Your task to perform on an android device: I want to change the daily alarm for 5.30 pm to go to the gym and uncheck the vibrate option on the Google clock app.
Image 0: 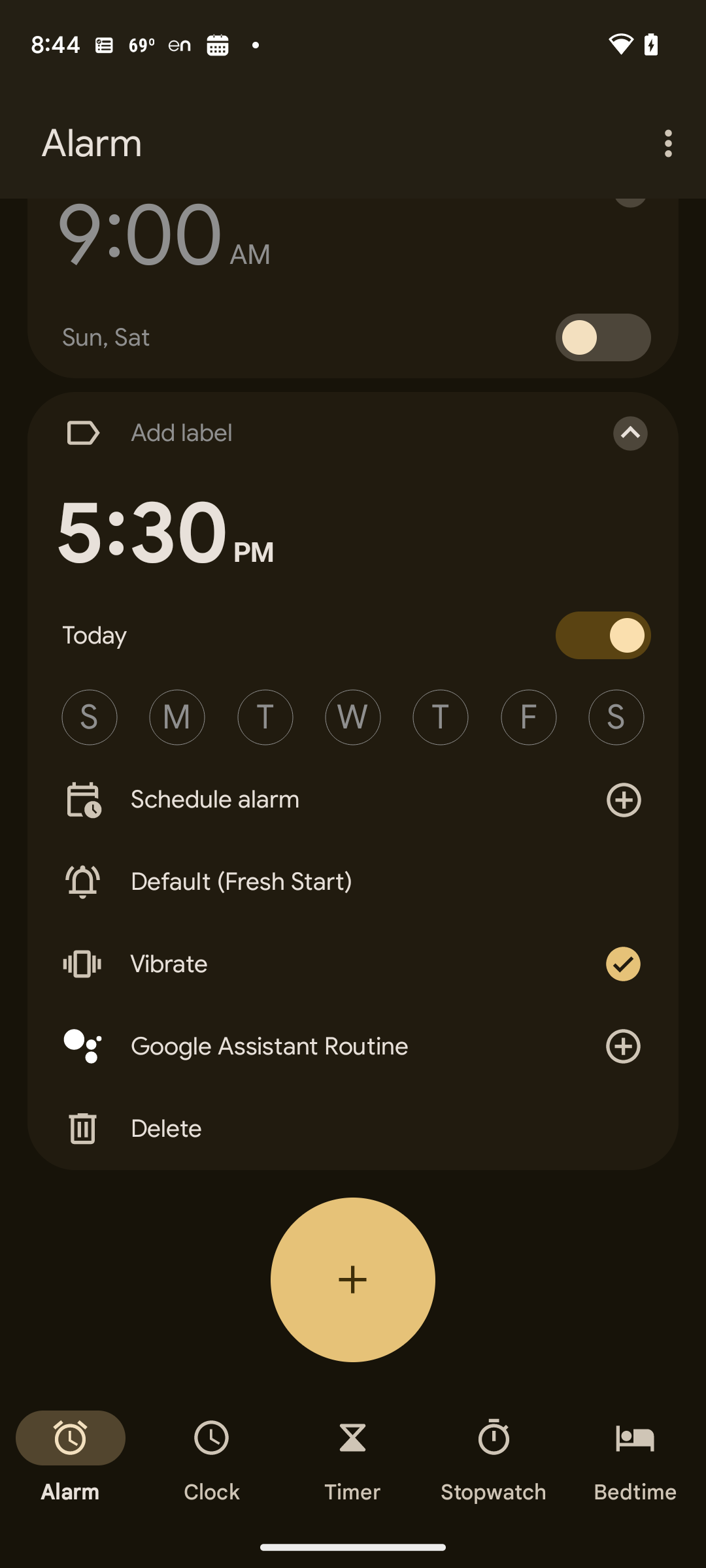
Click on the vibrate option to uncheck it
Step 0: click (352, 964)